Your task to perform on an android device: The drawings look complete, so I want to share it with Naomi  Rousseau on her Gmail id naomi.rousseau@example.com so she may contribute some further suggestions
Image 1: 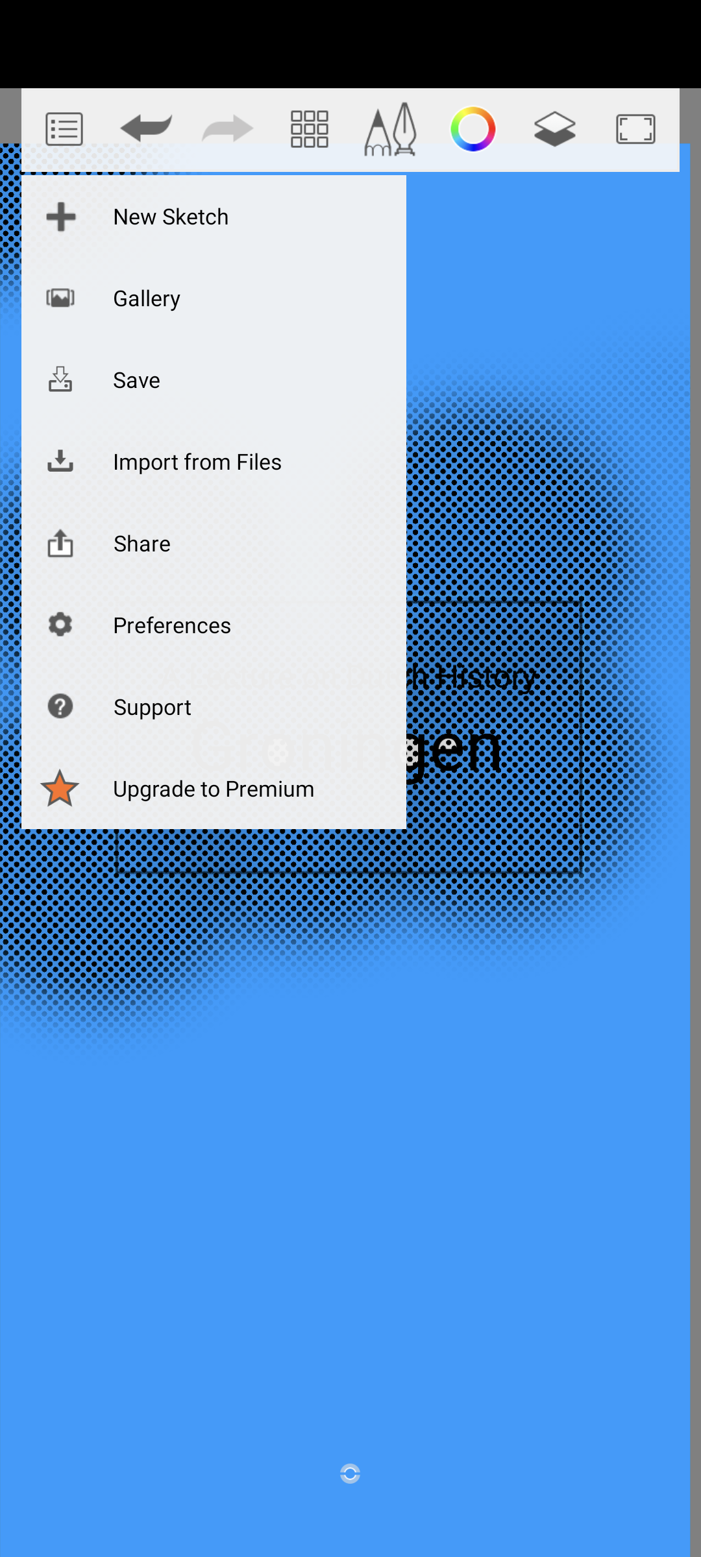
Click on the share option
Step 1: click (141, 542)
Image 2: 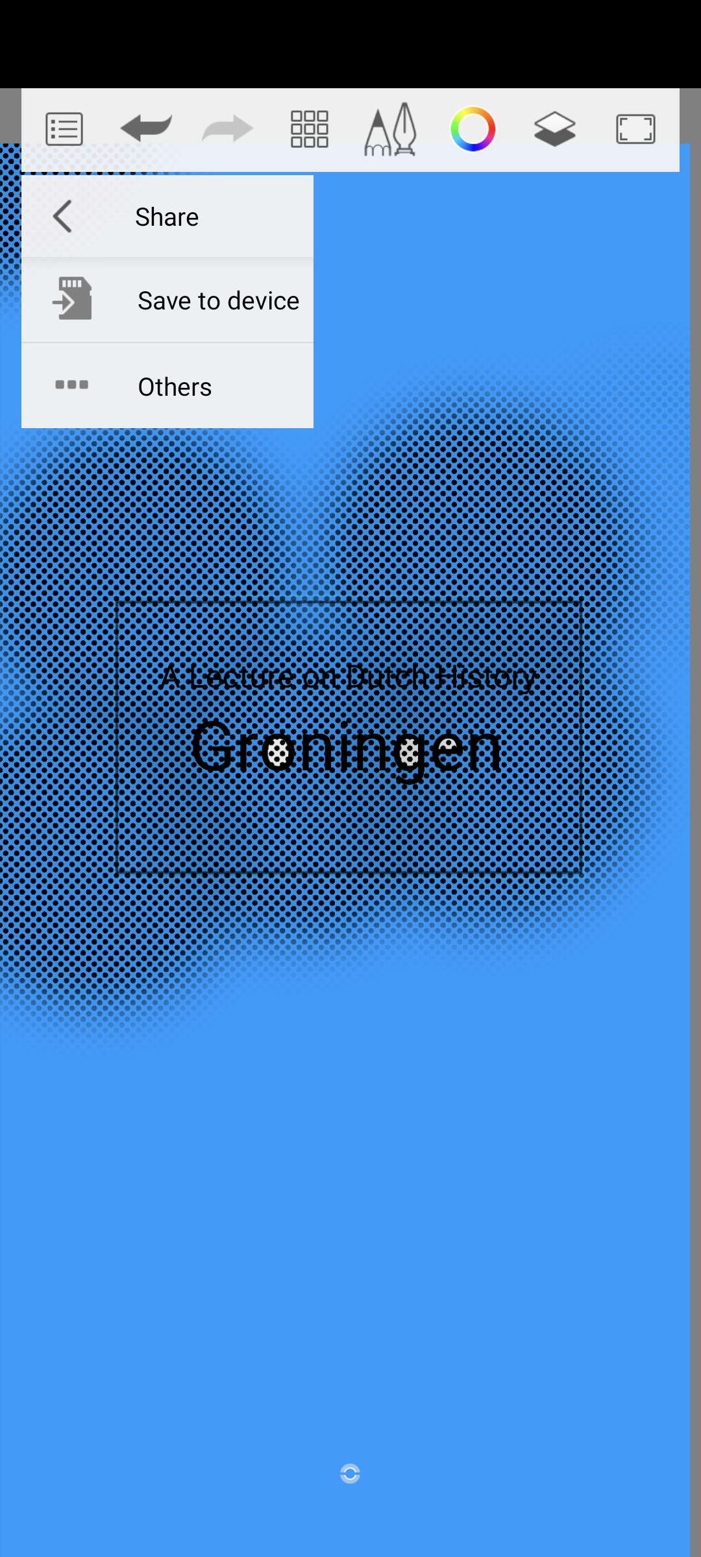
Click on the others option 
Step 2: click (175, 385)
Image 3: 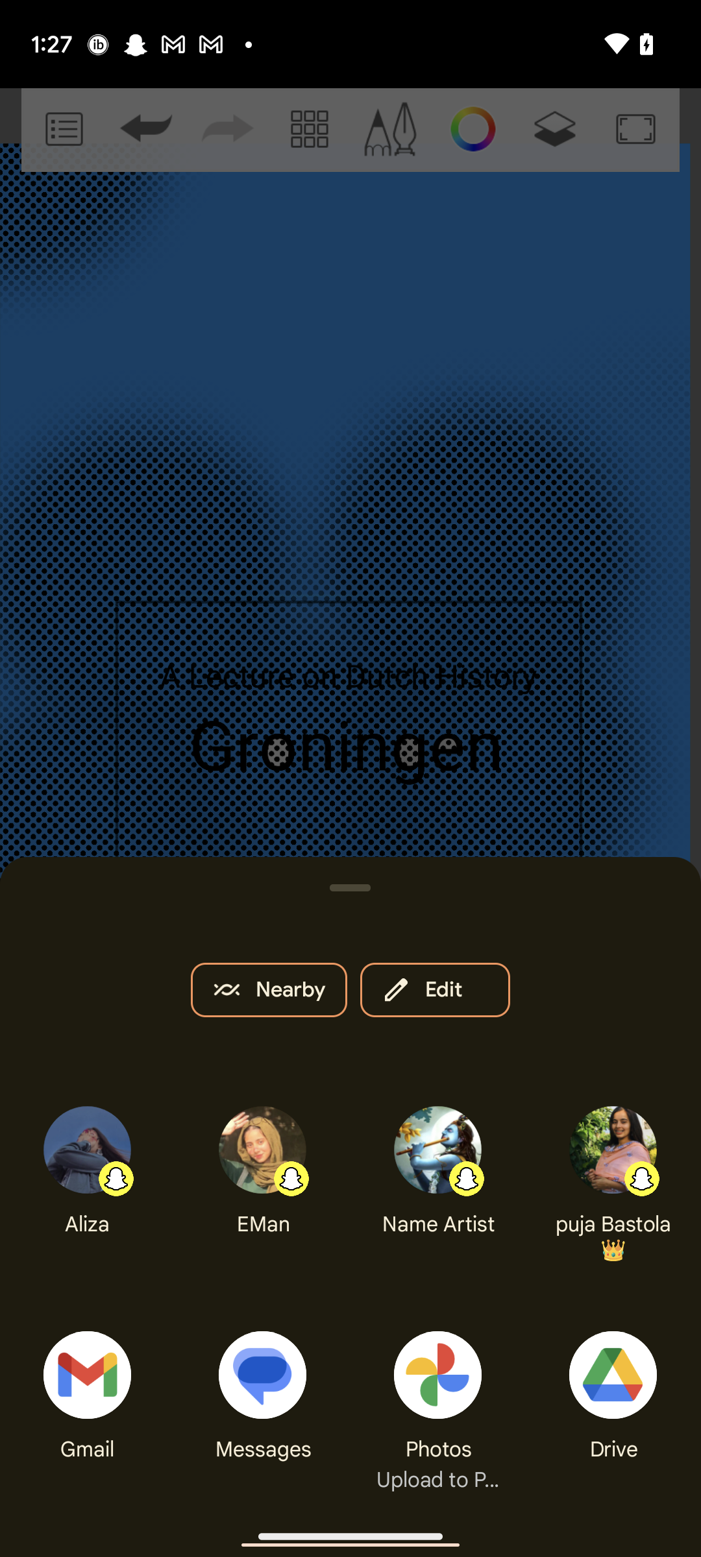
Click on the Gmail icon 
Step 3: click (84, 1353)
Image 4: 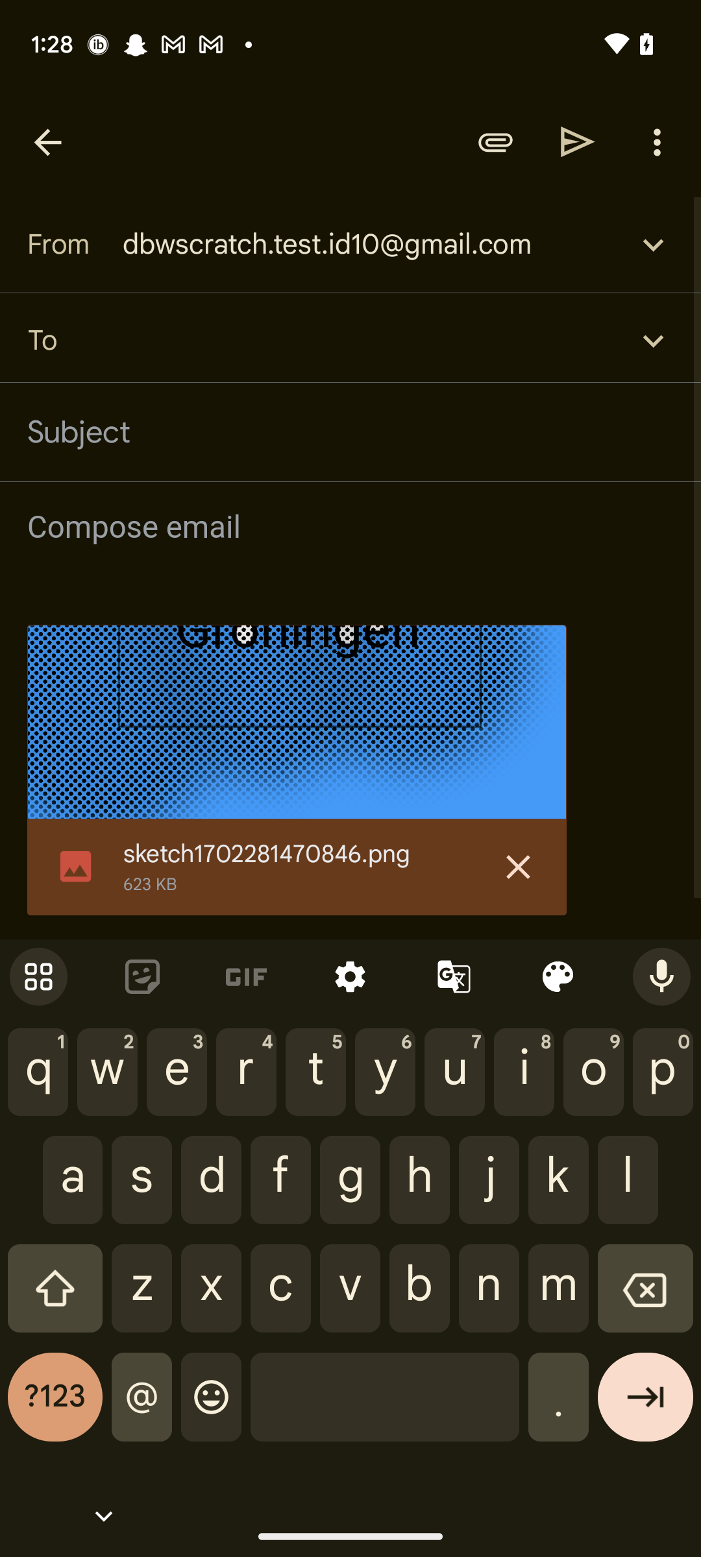
Type naomi.rousseau@example.com 
Step 4: type "naomi.rousseau@example.com "
Image 5: 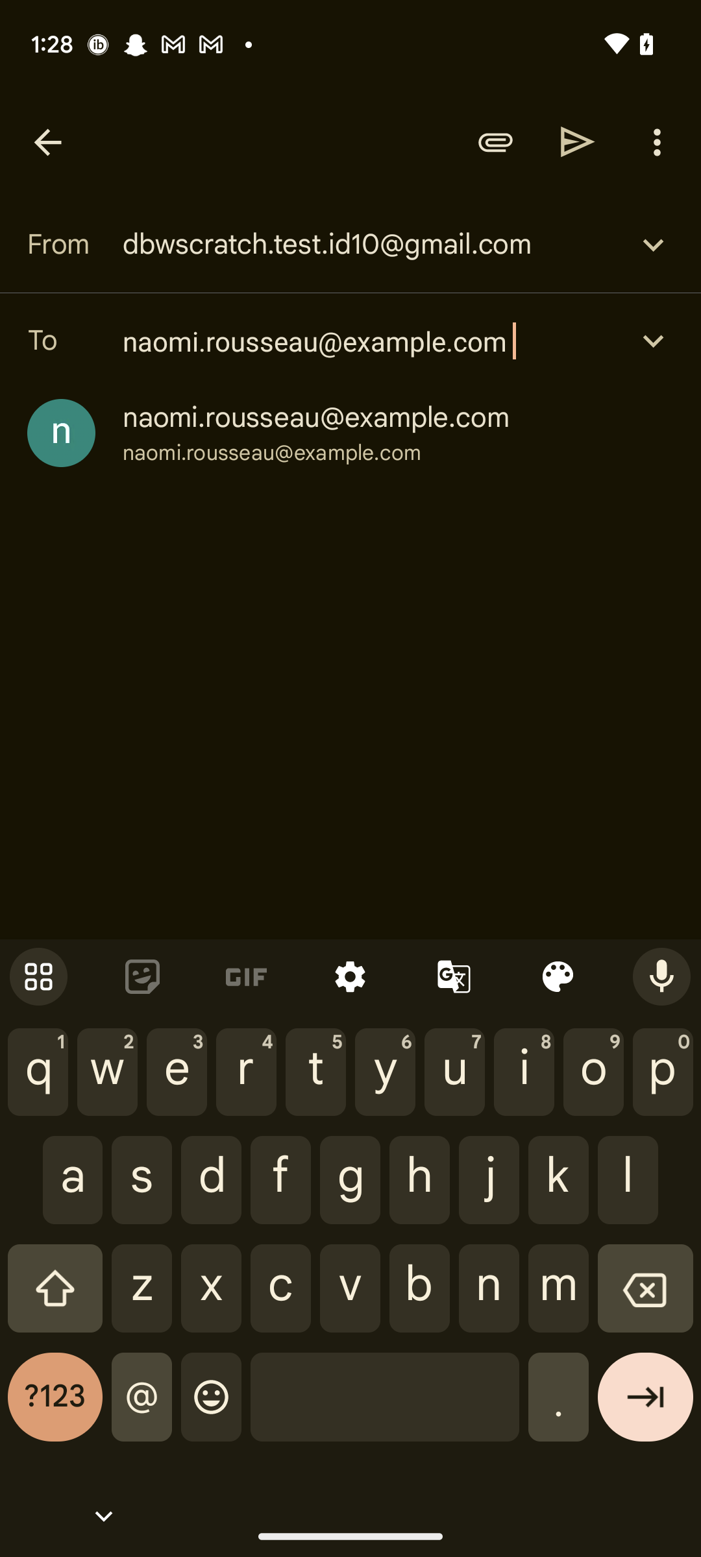
Click on the naomi.rousseau@example.com 
Step 5: click (316, 417)
Image 6: 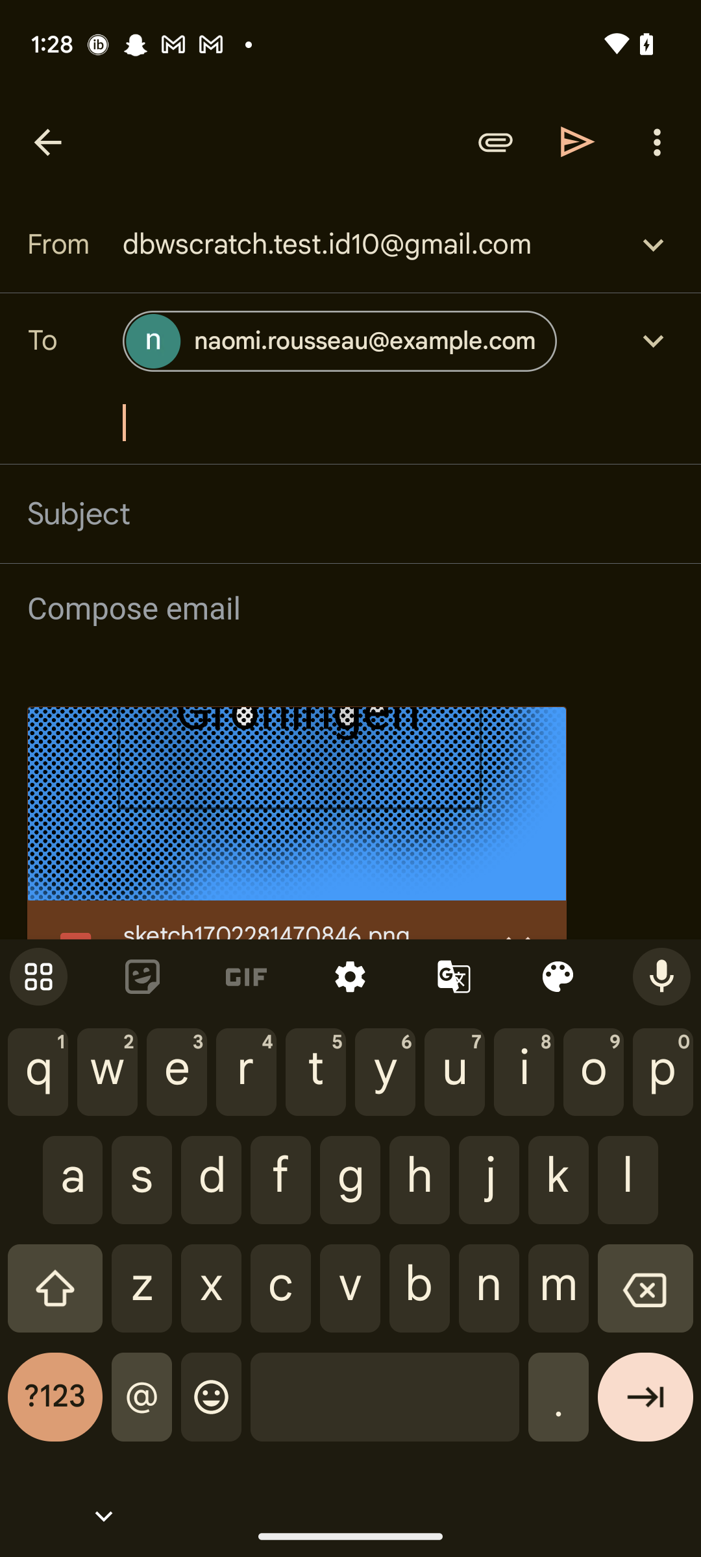
Click on the send icon 
Step 6: click (578, 141)